Your task to perform on an android device: Go to the TickTick app and view all reminders 
Image 0: 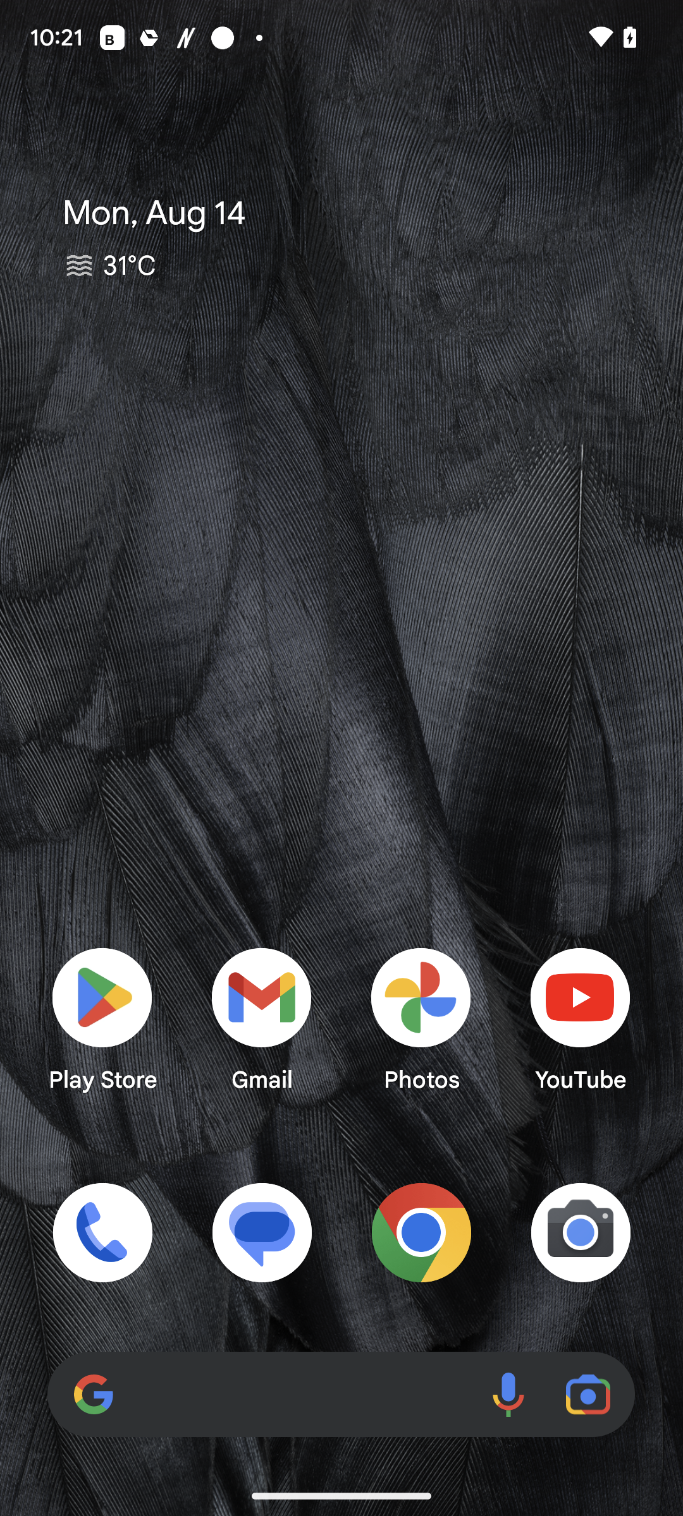
Open the TickTick app
Step 0: open app "TickTick"
Image 1: 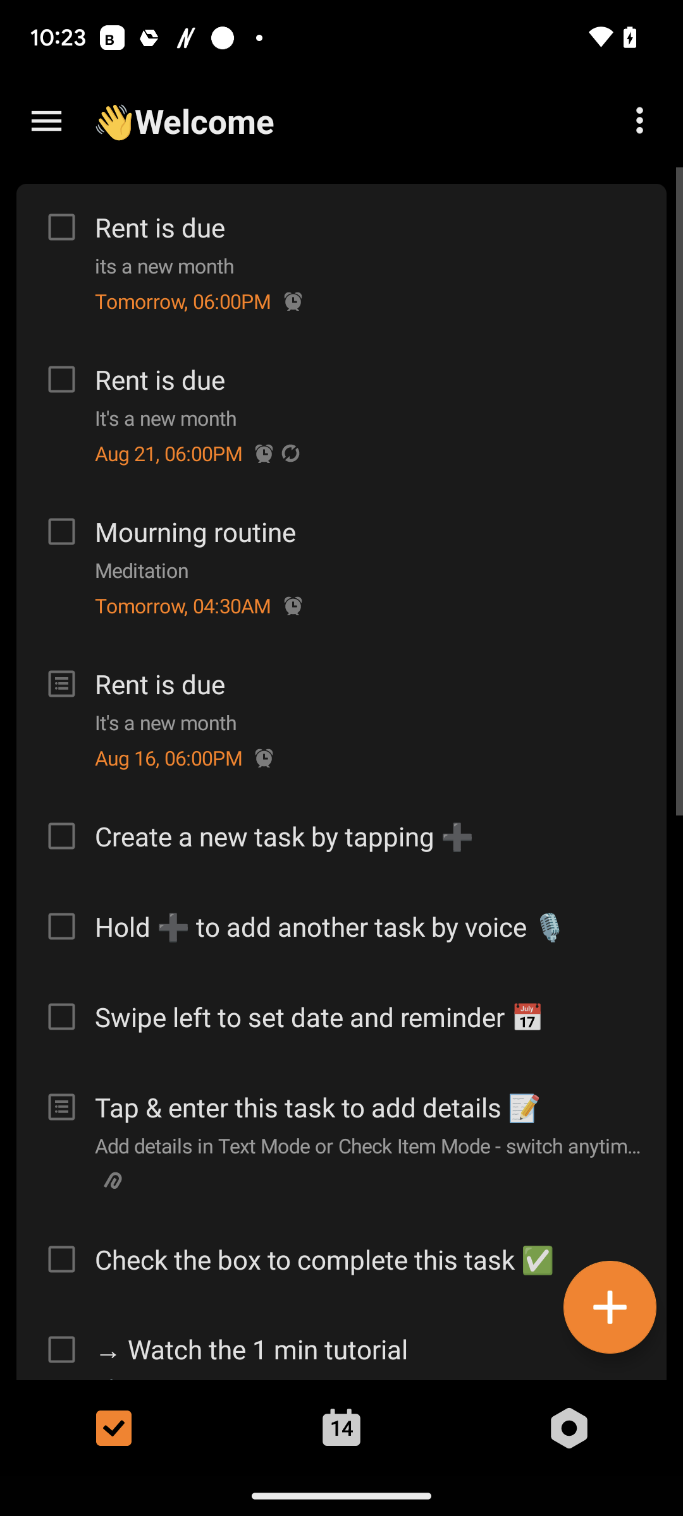
Click on the calendar icon at the bottom of the screen
Step 1: click (331, 1433)